Your task to perform on an android device: Open the file manager app and create a folder named as My Pictures
Image 0: 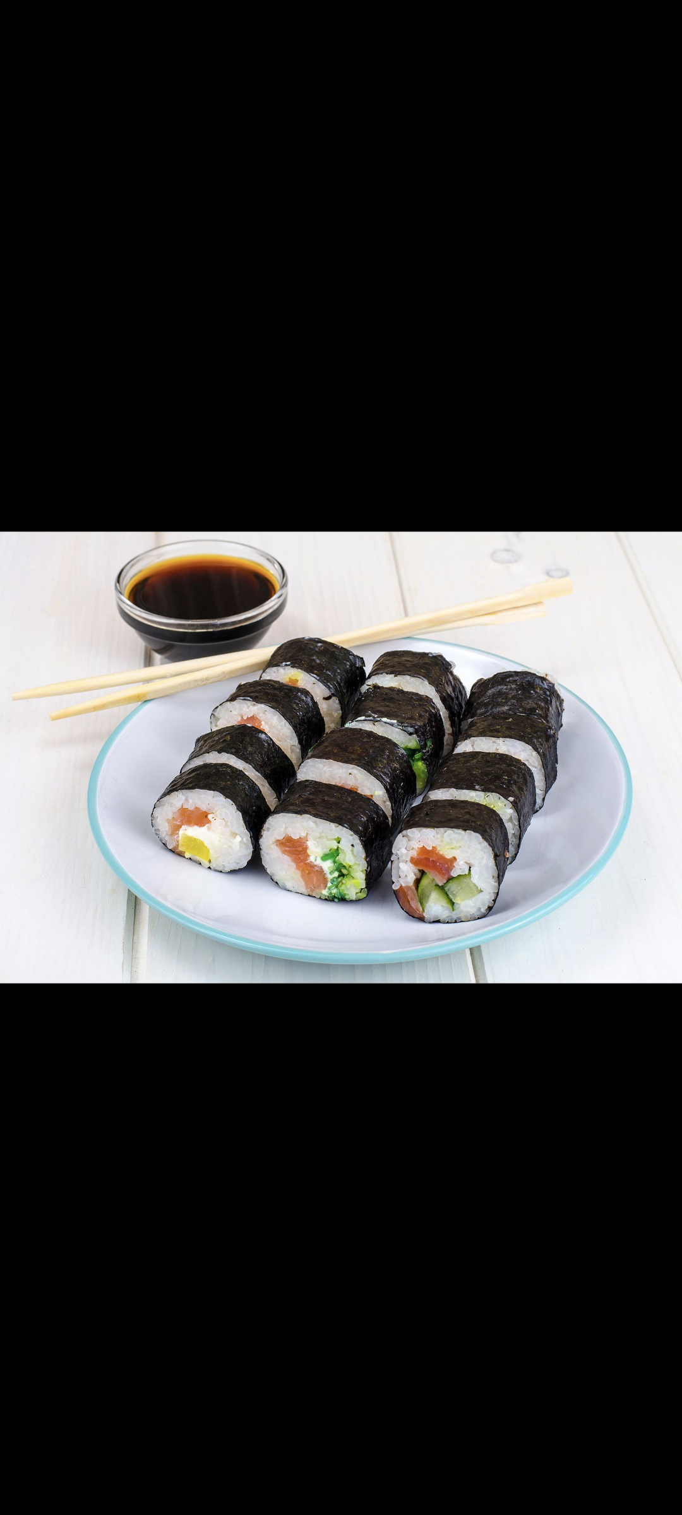
Open the file manager app
Step 0: open app "File Manager"
Image 1: 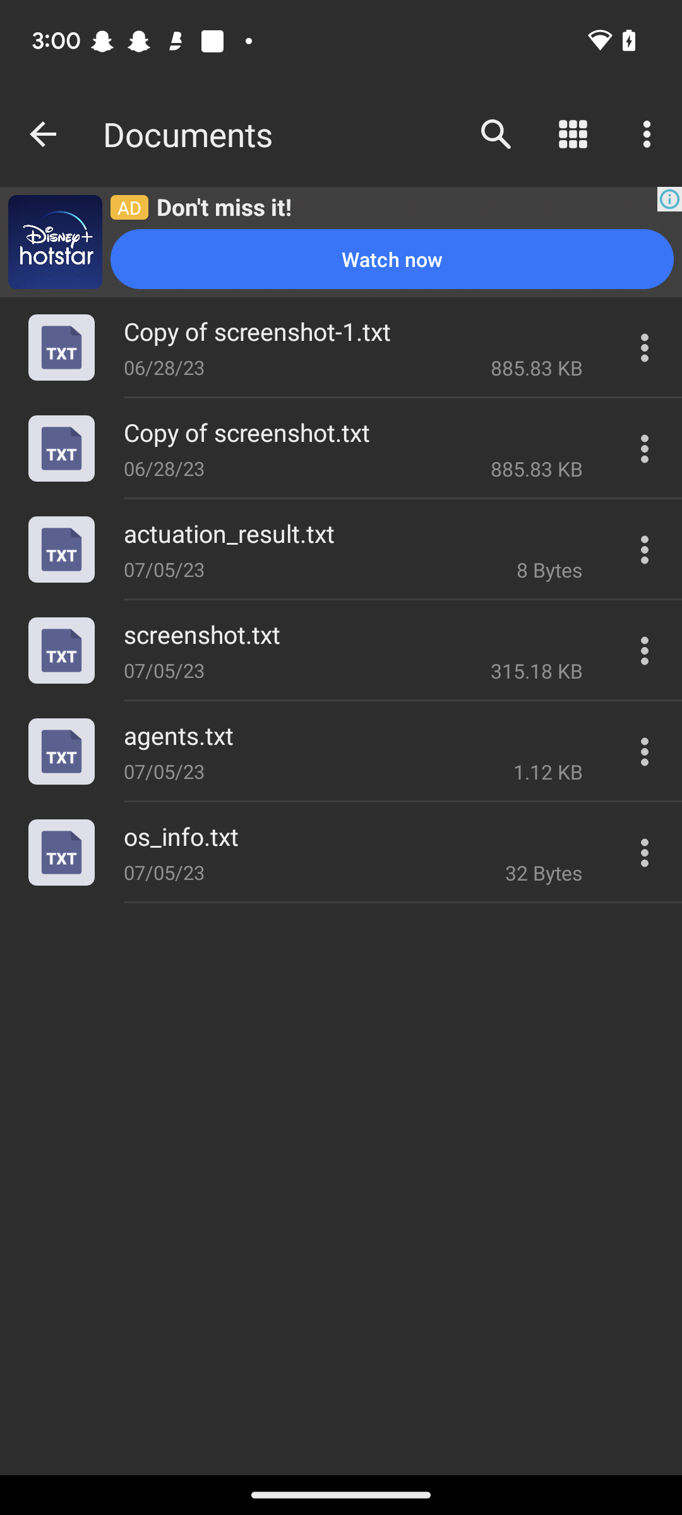
Go back to the previous screen
Step 1: press back button
Image 2: 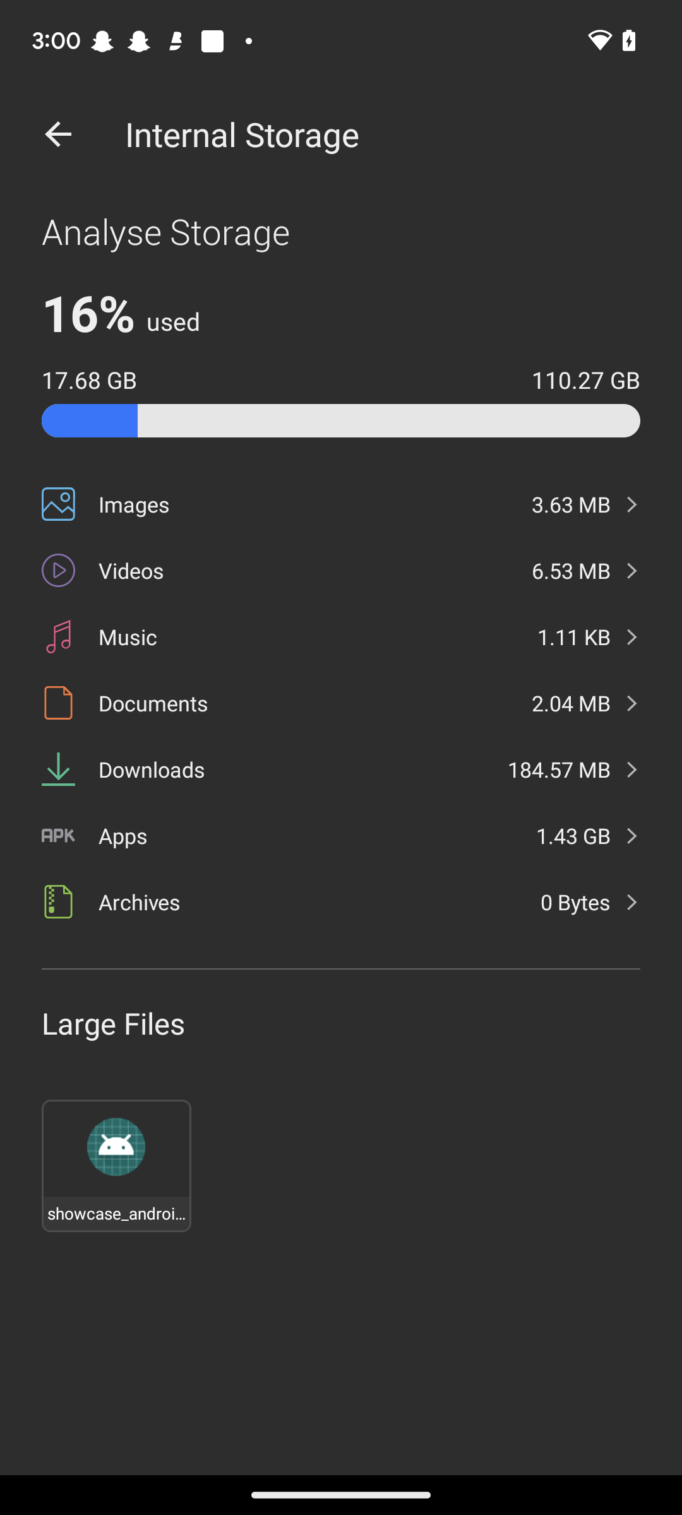
Click on the back icon at the top left corner of the screen
Step 2: click (57, 133)
Image 3: 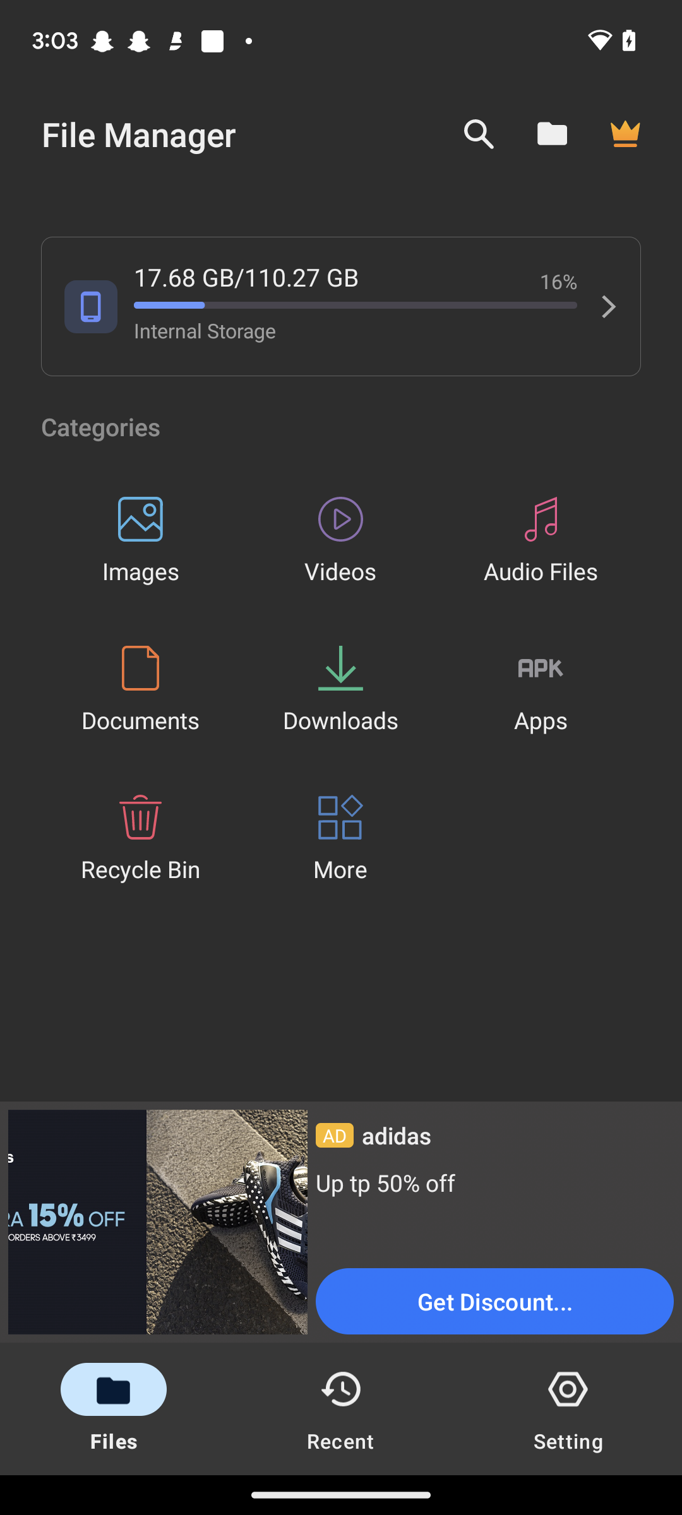
Click on the folder icon at the top of the screen
Step 3: click (551, 133)
Image 4: 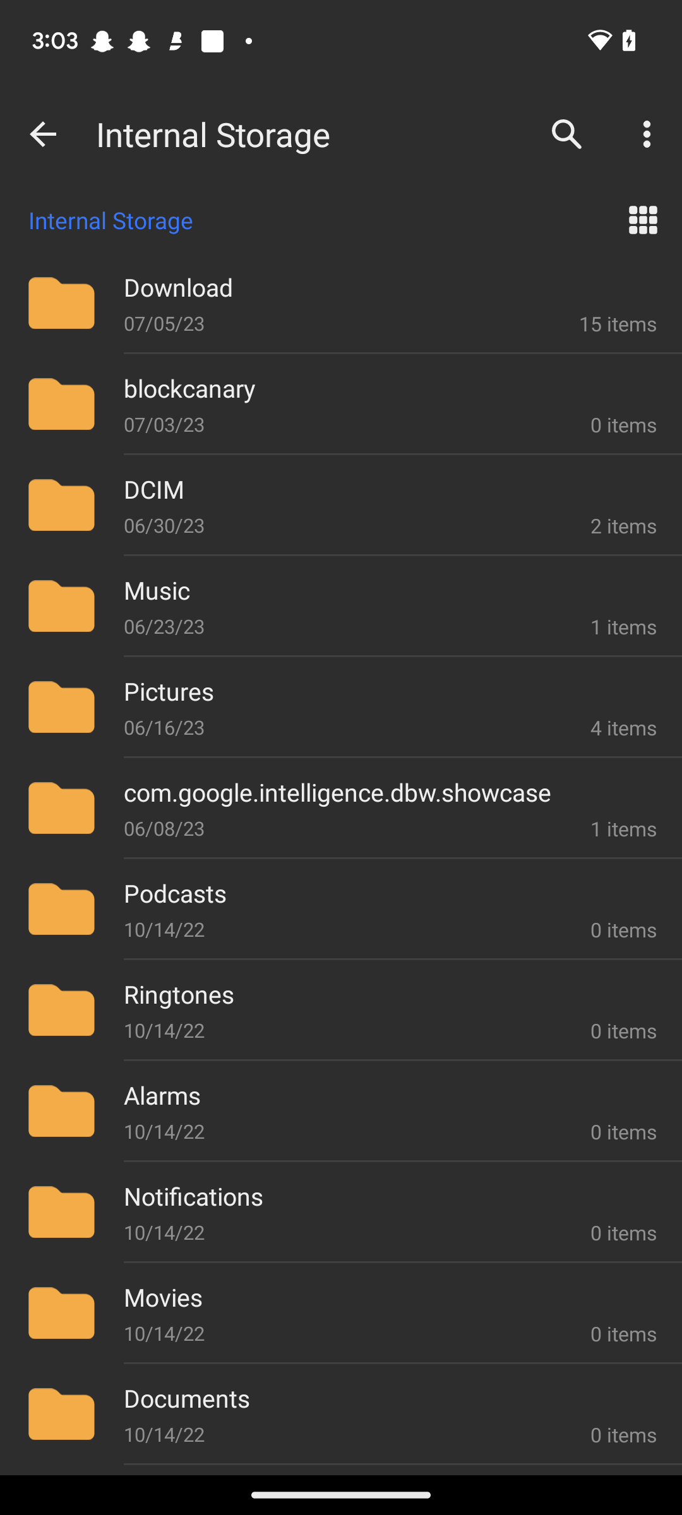
Click on the three dots at the top right corner of the screen
Step 4: click (646, 133)
Image 5: 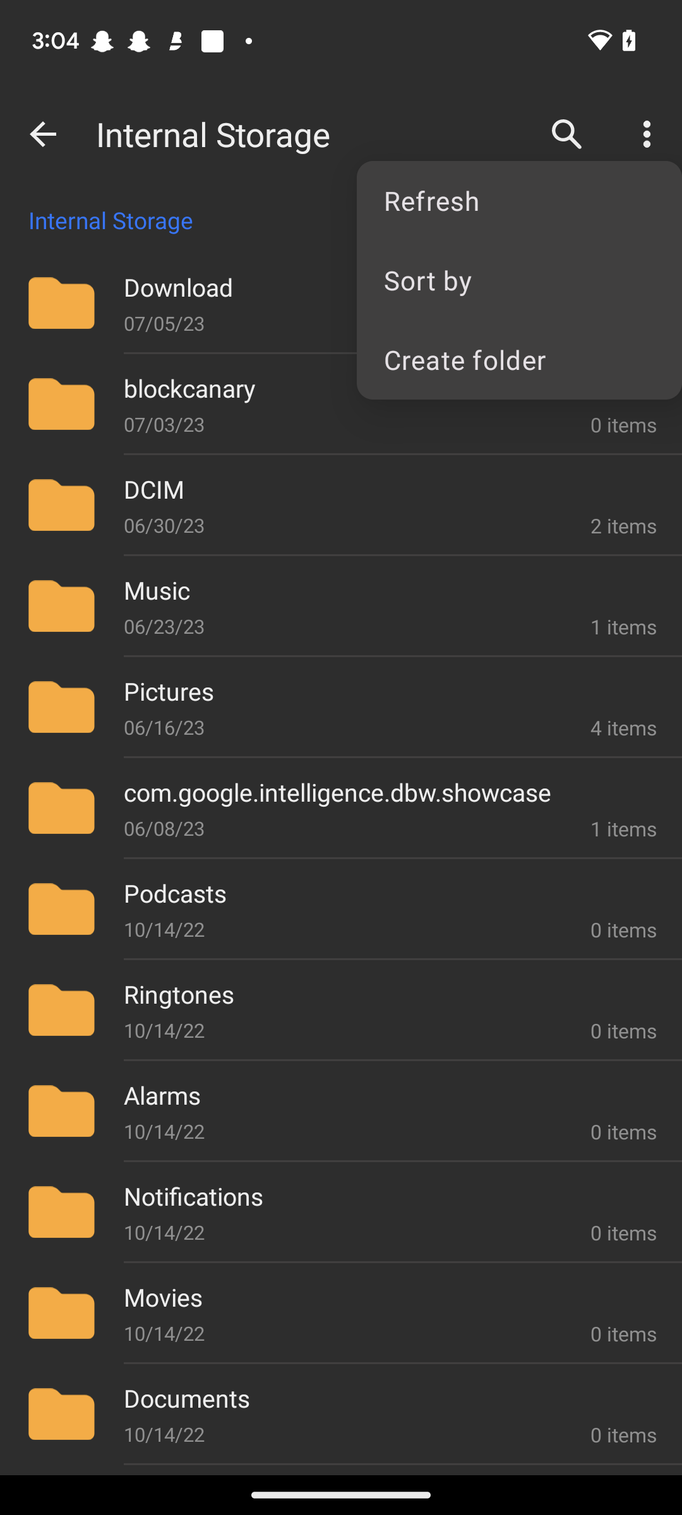
Click on the create folder option
Step 5: click (519, 359)
Image 6: 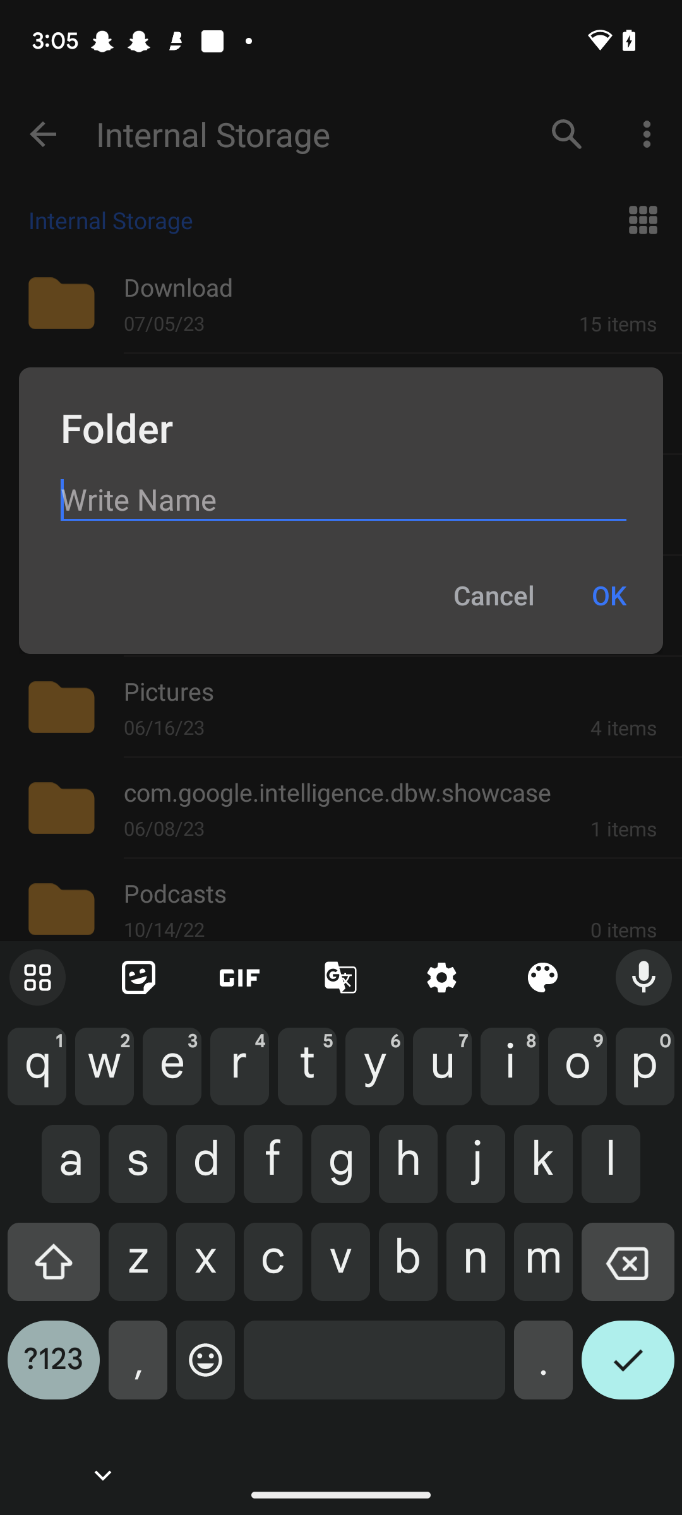
Enter the folder name as My Pictures
Step 6: type "My Pictures"
Image 7: 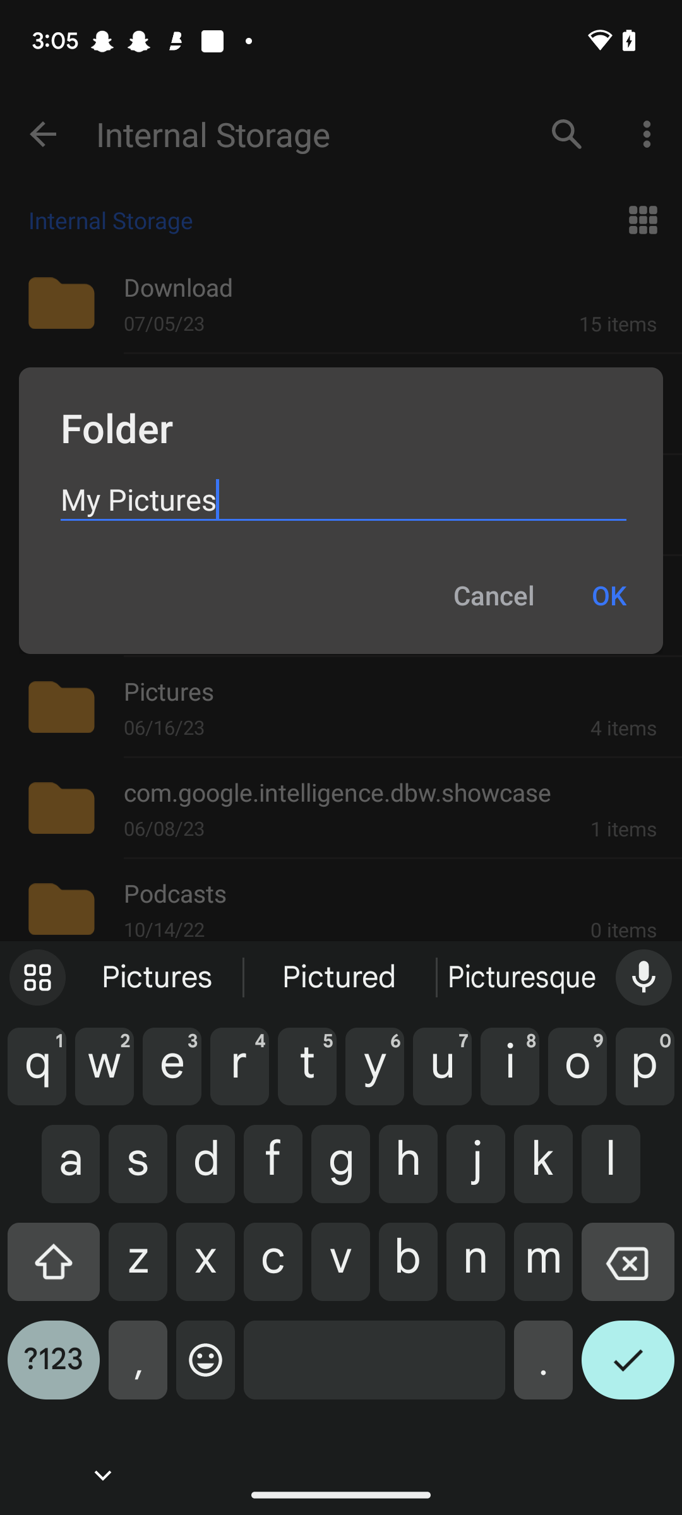
Click on the OK button
Step 7: click (609, 595)